Your task to perform on an android device: In the Hercules app, I would like to set a daily goal of 3 sets of Jumping Jacks with 5 lb weight in order to keep fit.
Image 0: 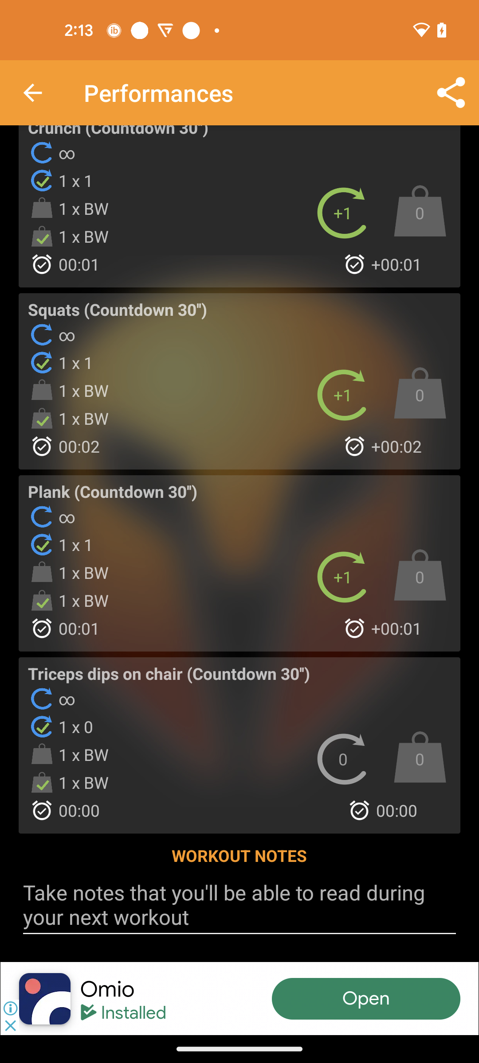
Go back to the previous page
Step 0: press back button
Image 1: 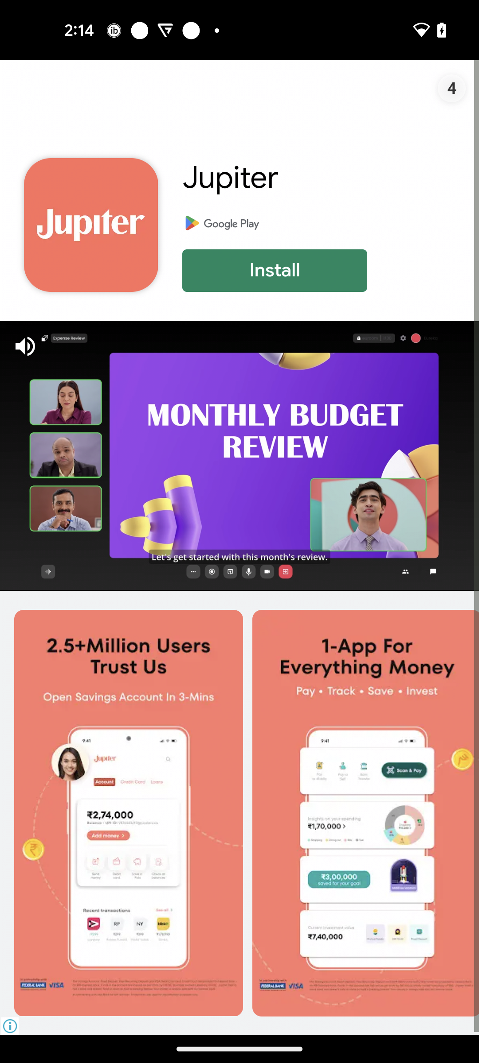
Click on the Skip video
Step 1: wait
Image 2: 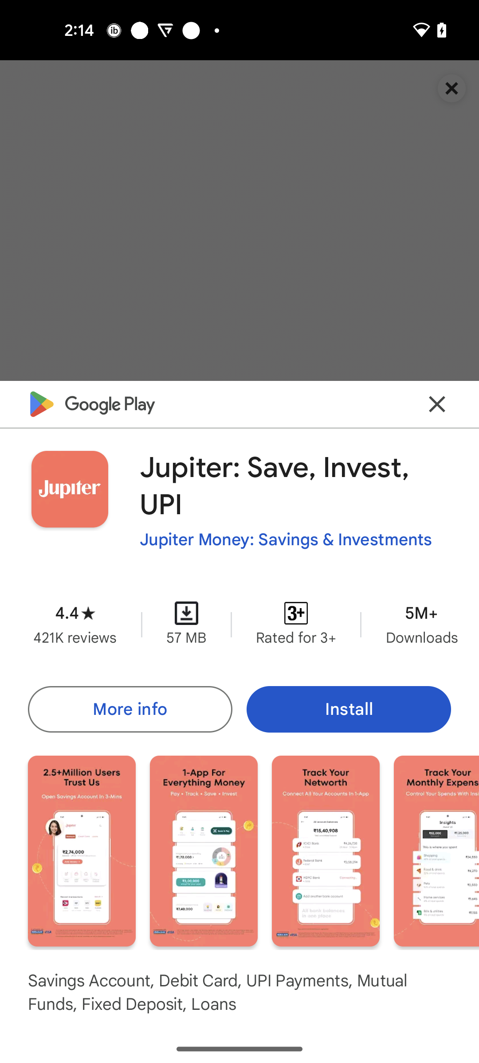
Click on the Close icon
Step 2: click (437, 404)
Image 3: 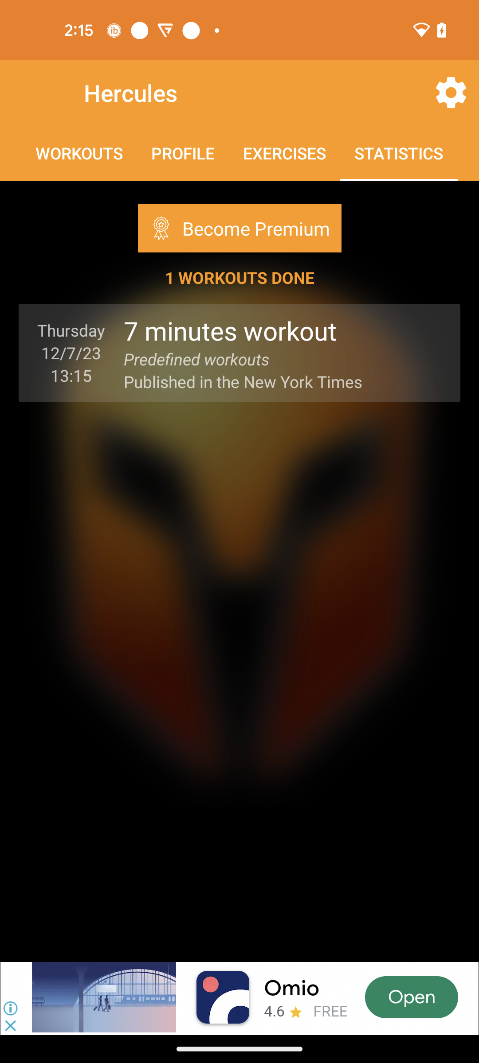
Go to the Workouts section
Step 3: click (79, 153)
Image 4: 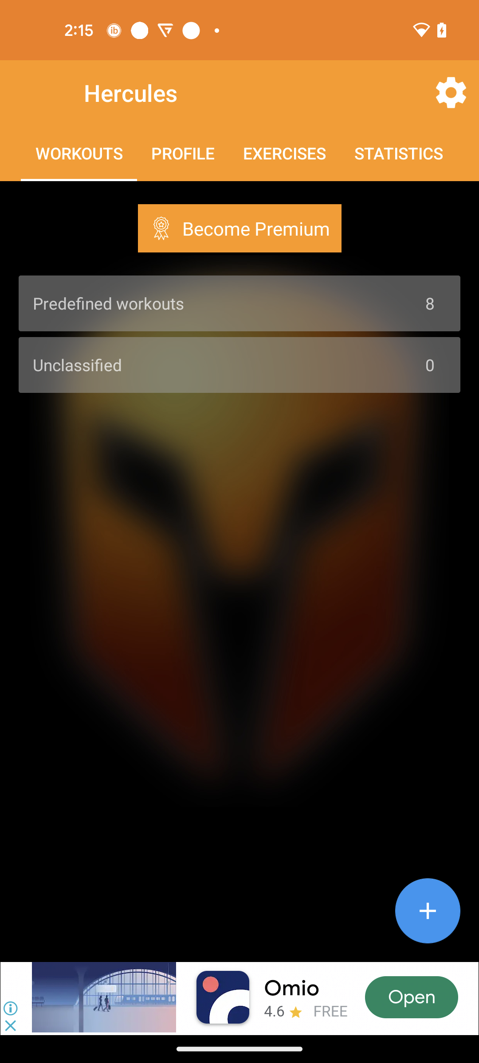
Open the Predefined workouts
Step 4: click (220, 303)
Image 5: 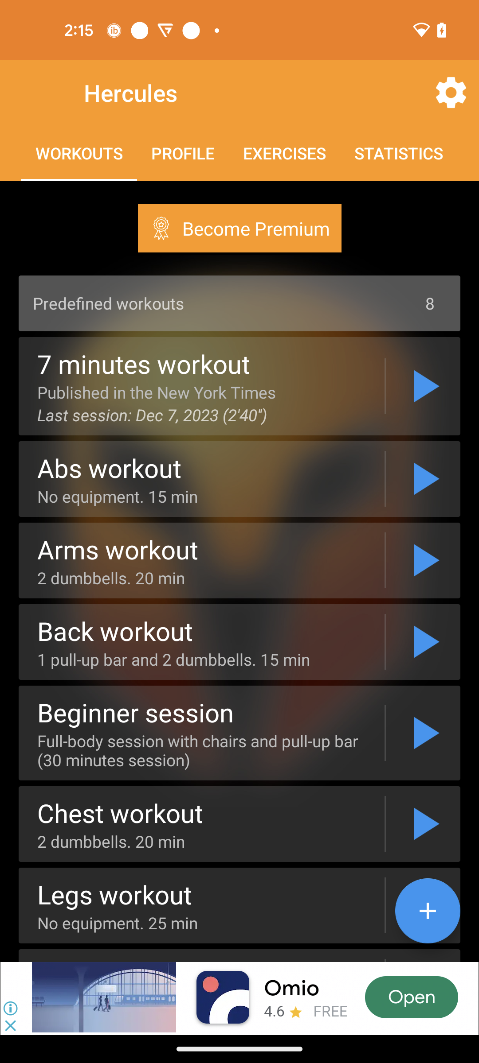
Click on the 7 Minutes workout
Step 5: click (144, 363)
Image 6: 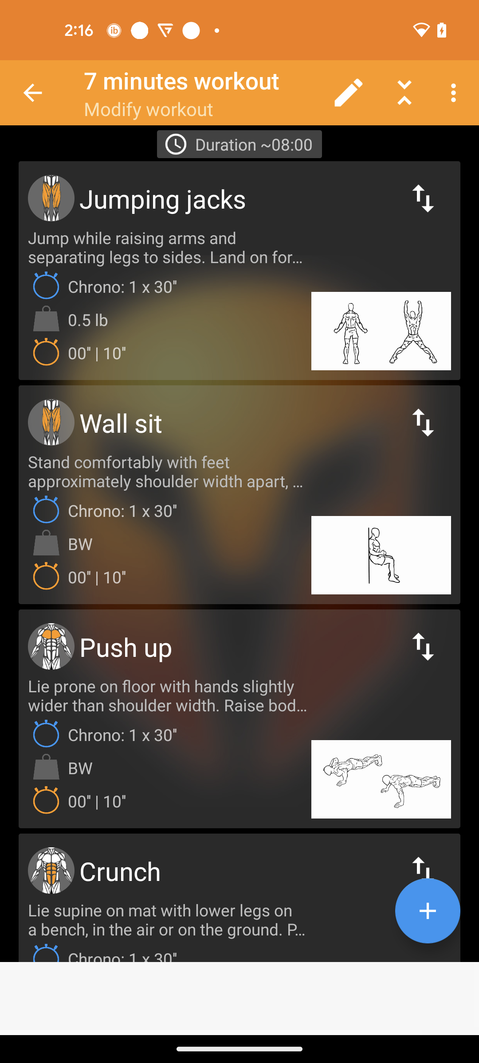
Click on the Jumping Jacks
Step 6: click (237, 198)
Image 7: 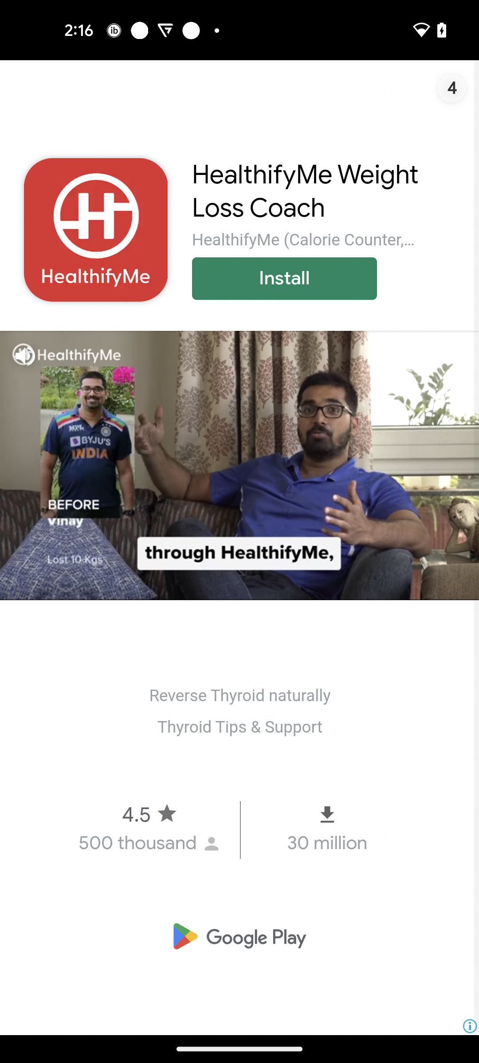
Click on the skip video option
Step 7: wait
Image 8: 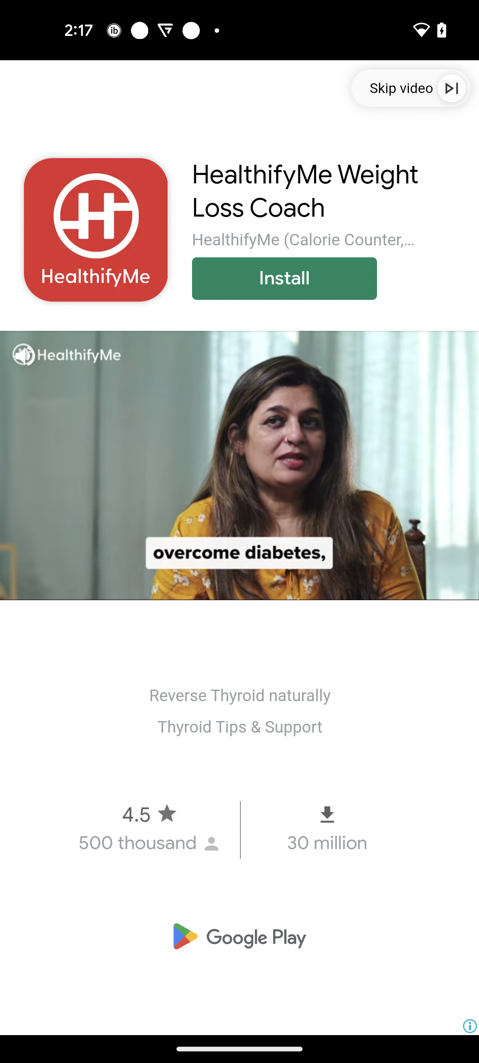
Click on the skip video option
Step 8: click (444, 87)
Image 9: 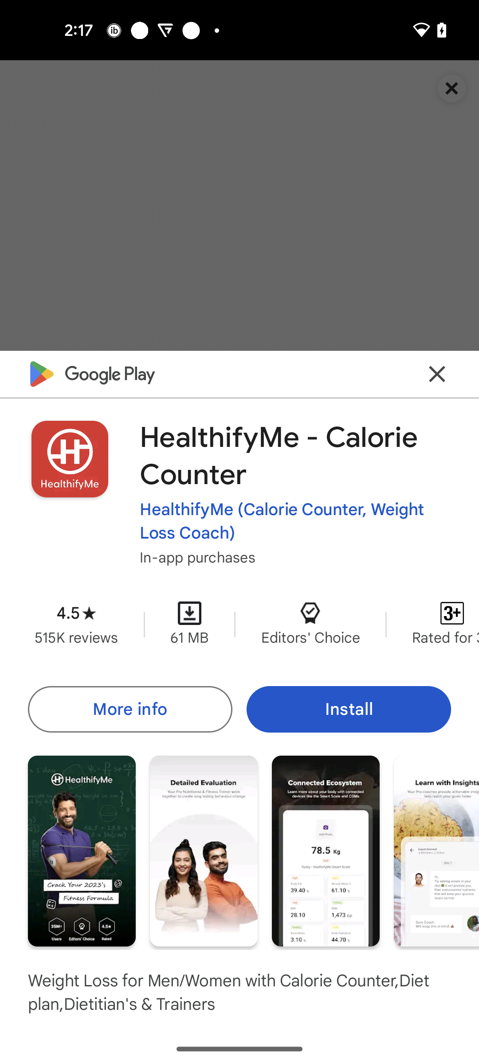
Click on the Close icon
Step 9: click (437, 374)
Image 10: 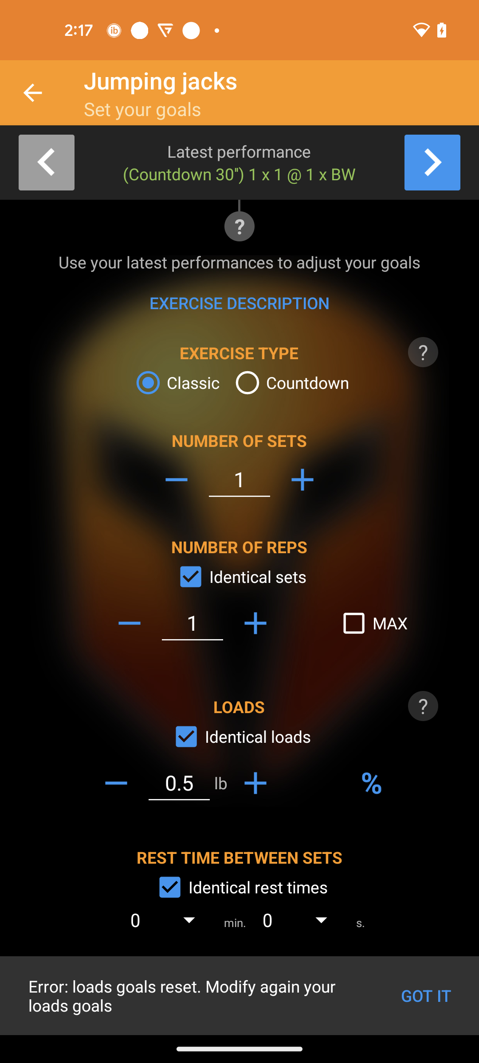
Add 2 more Number of sets
Step 10: click (299, 478)
Image 11: 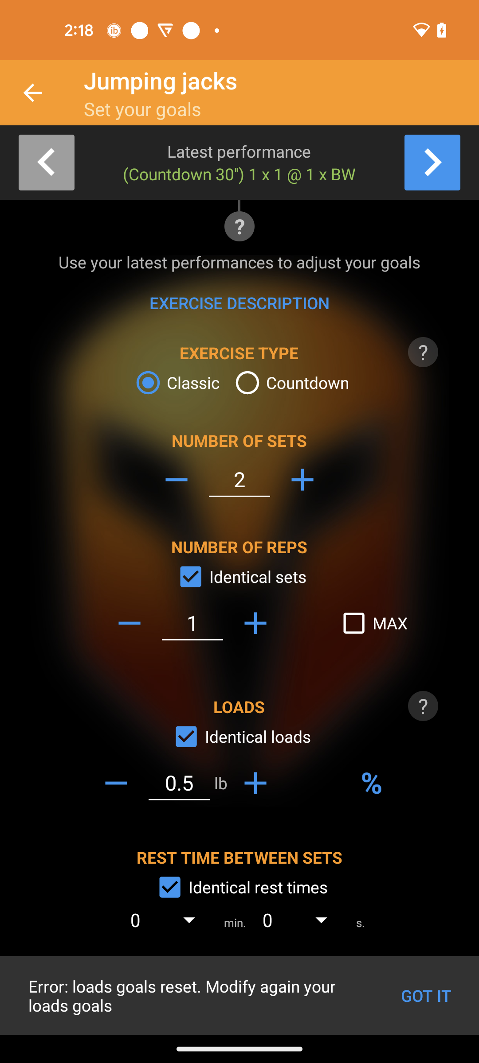
Add 2 more Number of sets
Step 11: click (303, 480)
Image 12: 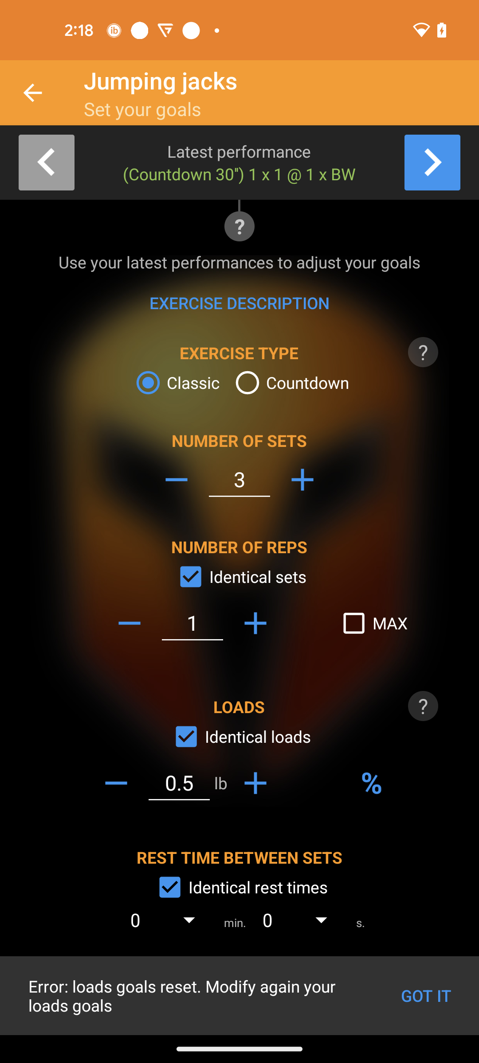
Add the Load upto 5 Lb
Step 12: click (249, 784)
Image 13: 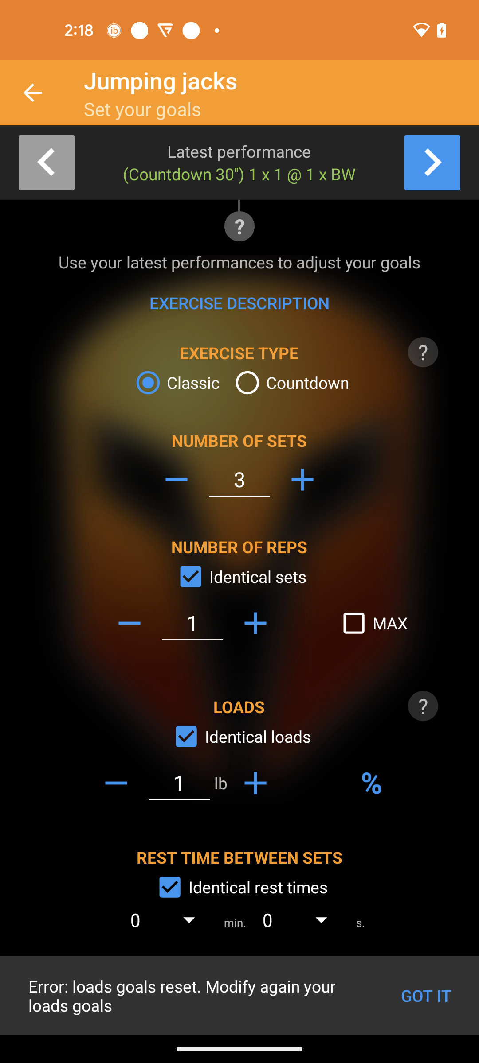
Add the Load upto 5 Lb
Step 13: click (255, 782)
Image 14: 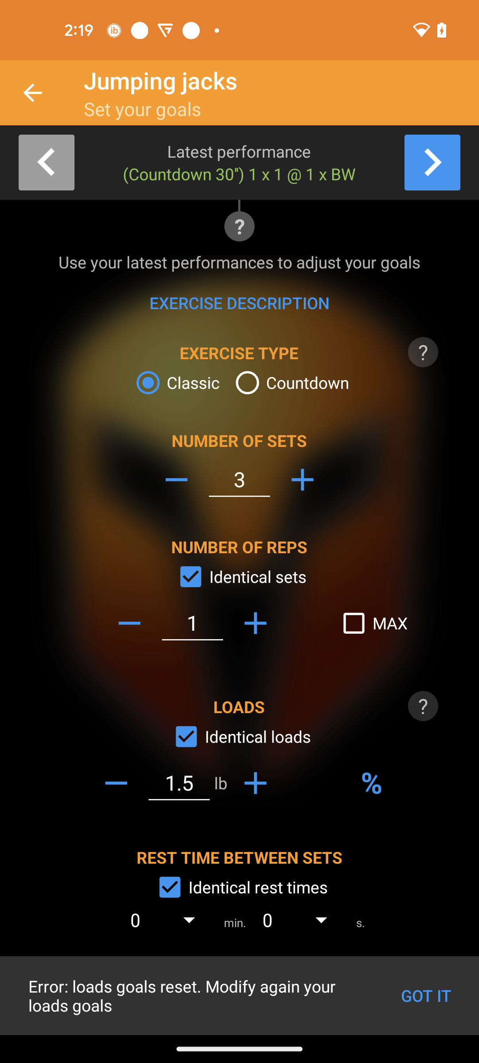
Add the Load upto 5 Lb
Step 14: click (255, 784)
Image 15: 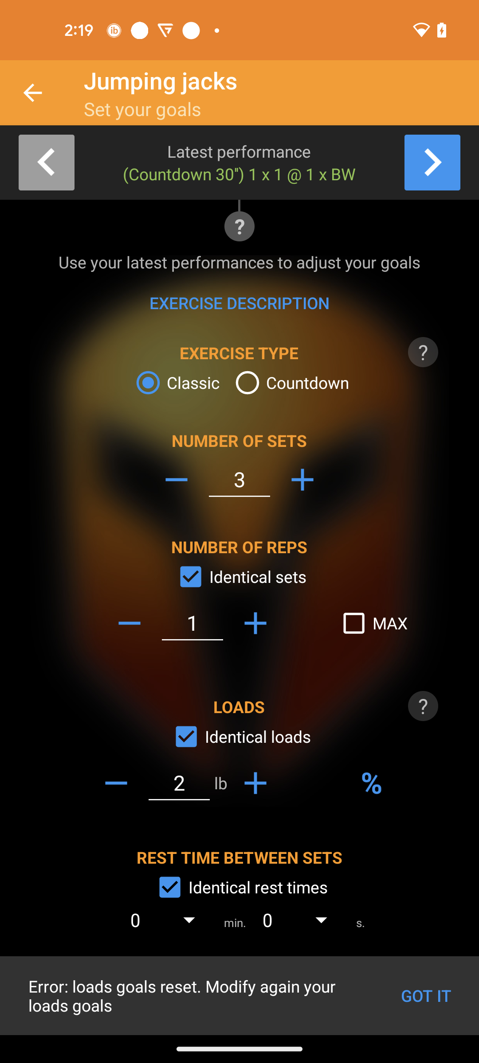
Add the Load upto 5 Lb
Step 15: click (249, 779)
Image 16: 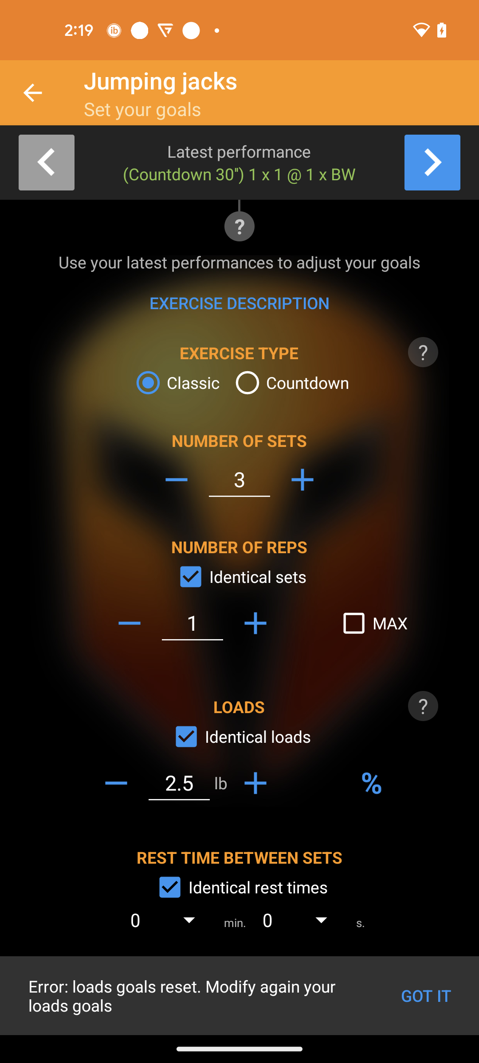
Add the Load upto 5 Lb
Step 16: click (255, 782)
Image 17: 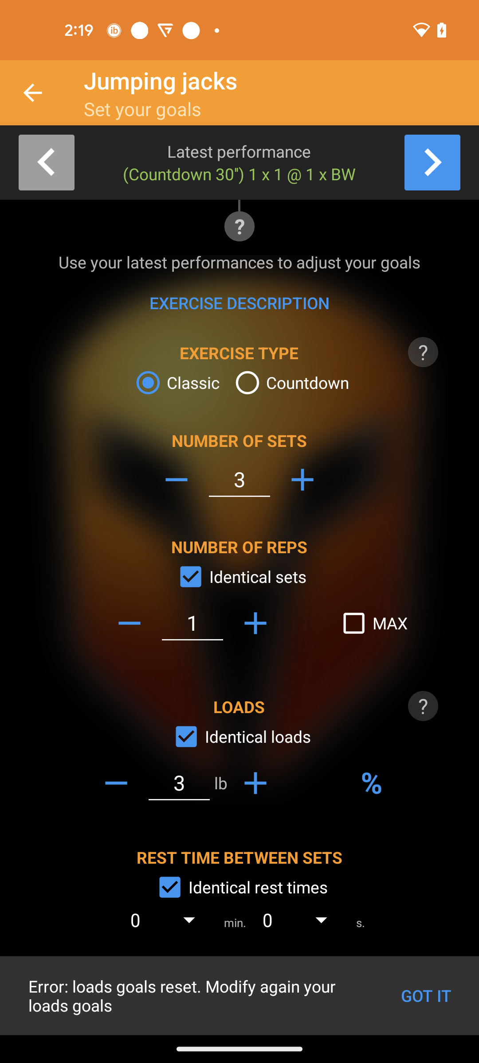
Add the Load upto 5 Lb
Step 17: click (255, 782)
Image 18: 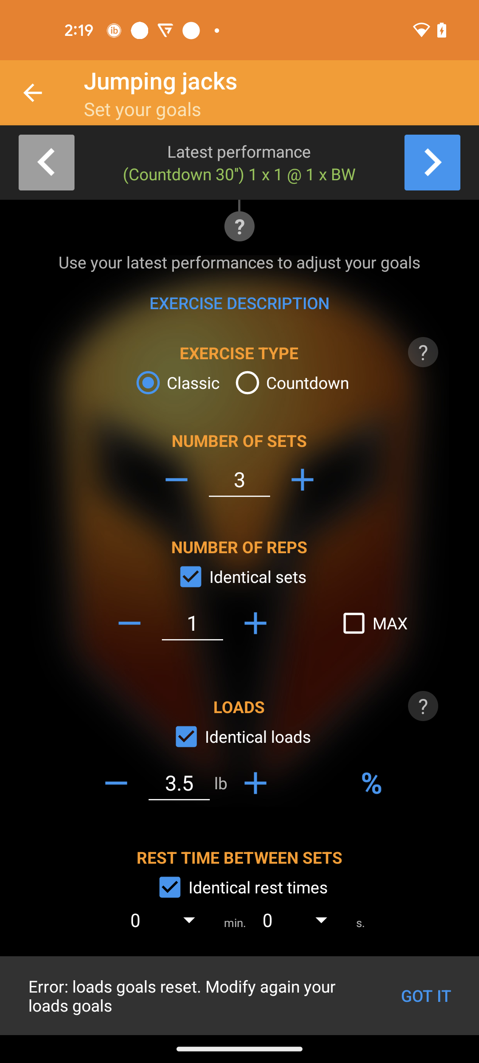
Add the Load upto 5 Lb
Step 18: click (252, 779)
Image 19: 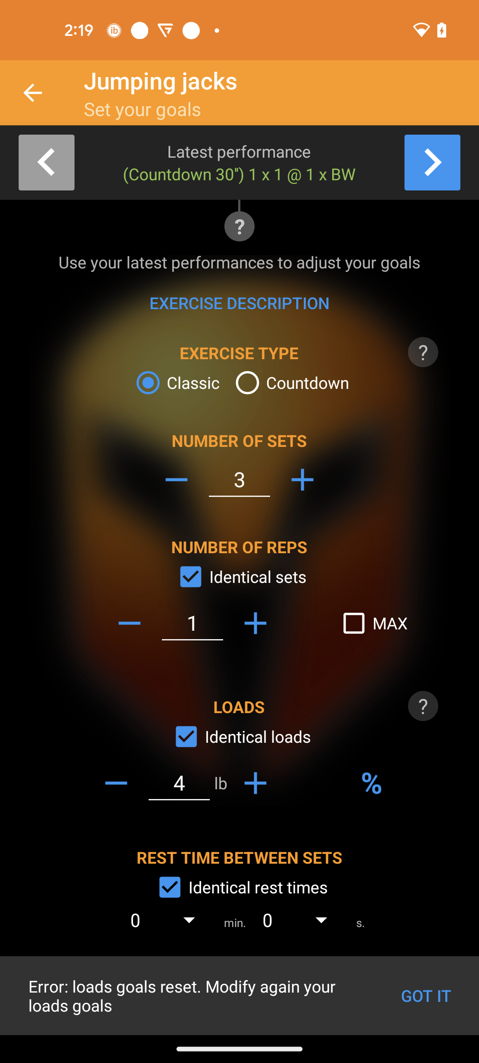
Add the Load upto 5 Lb
Step 19: click (252, 788)
Image 20: 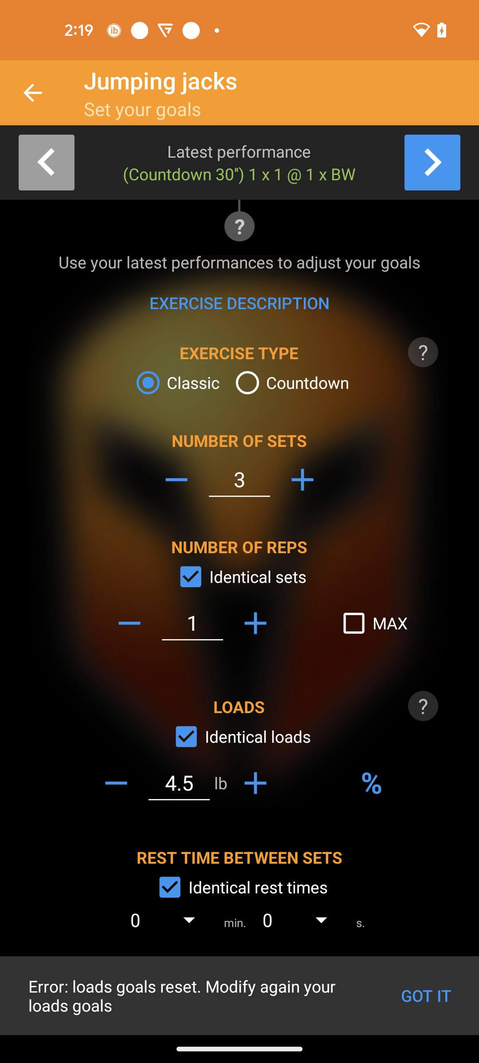
Add the Load upto 5 Lb
Step 20: click (252, 782)